Your task to perform on an android device: Me and my wife decided to go outside for dinner, so use the OpenTable app to find the best-rated restaurants in Ulm.
Image 0: 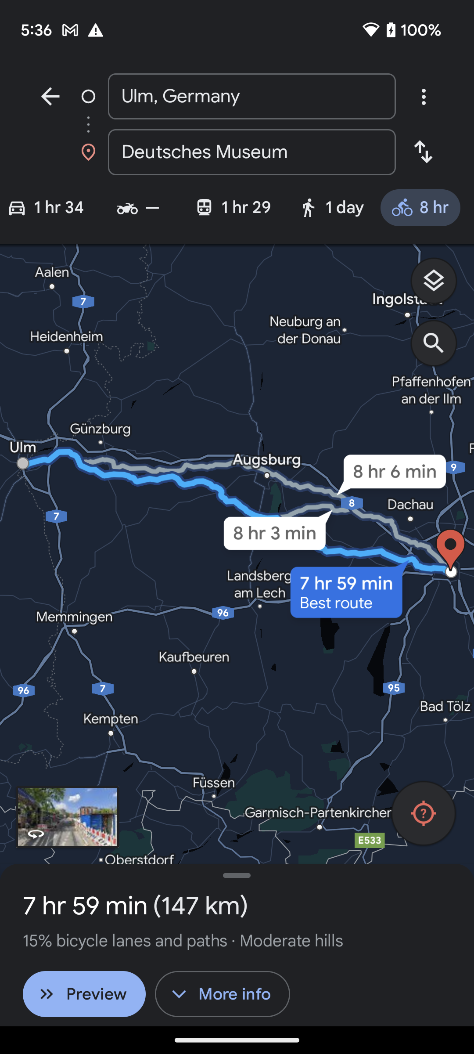
Open the OpenTable app.
Step 0: open app "OpenTable"
Image 1: 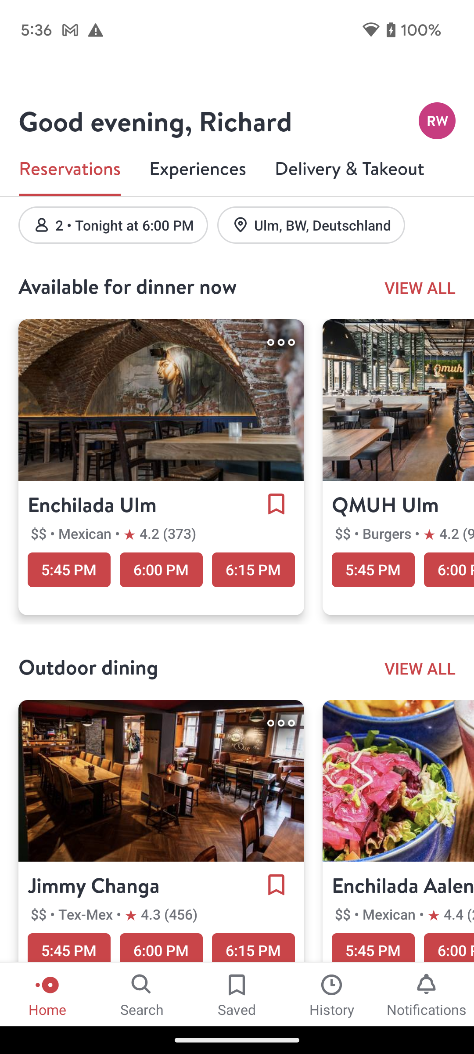
Click on the Search tab at the bottom of the screen to view the restaurants in Ulm
Step 1: click (142, 994)
Image 2: 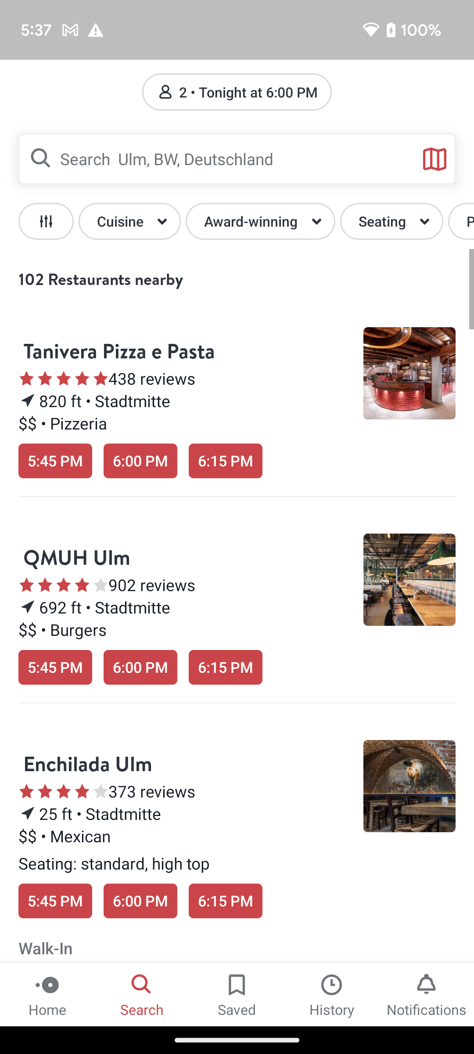
Click on the filter icon at the top left of the screen to view the best rated restaurants in Ulm.
Step 2: click (46, 221)
Image 3: 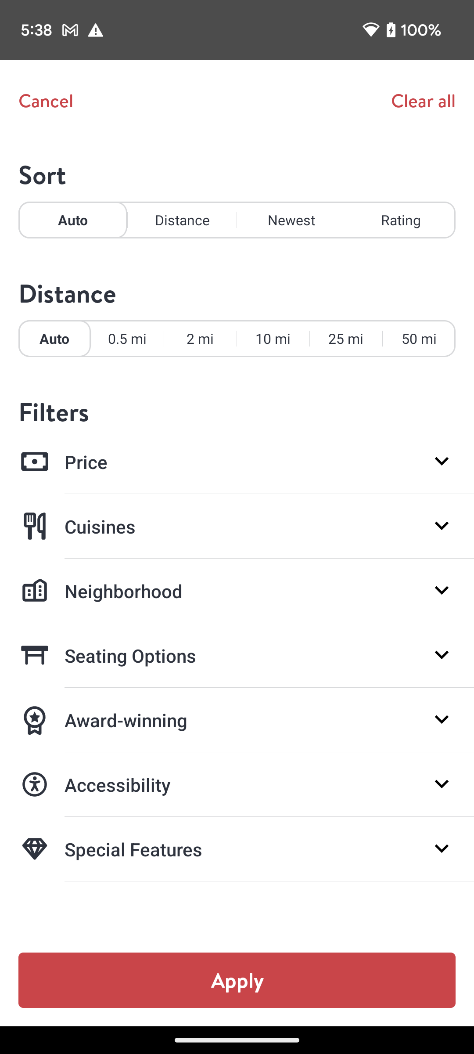
Click on the Rating section to view the best rated restaurants in the ulm
Step 3: click (401, 220)
Image 4: 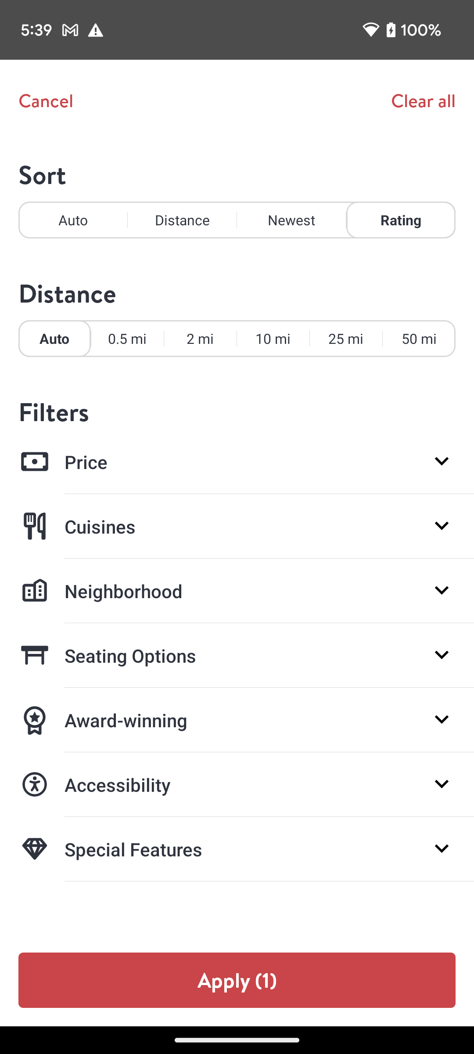
Click on the Apply button at the bottom of the screen to view the best rated restaurants in Ulm.
Step 4: click (237, 980)
Image 5: 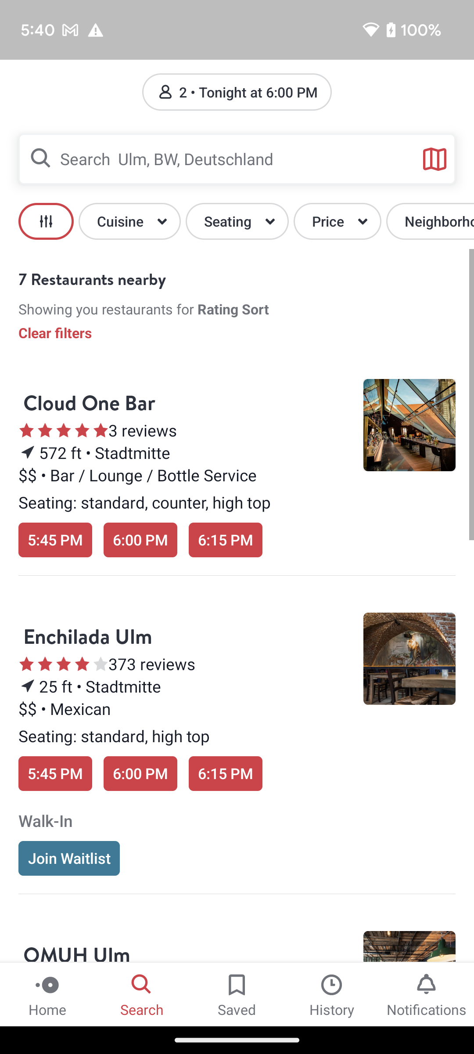
Scroll up to view more restaurants.
Step 5: scroll down